Your task to perform on an android device: I want to view a brownie recipe so that I can cook it for my son Evan.
Image 0: 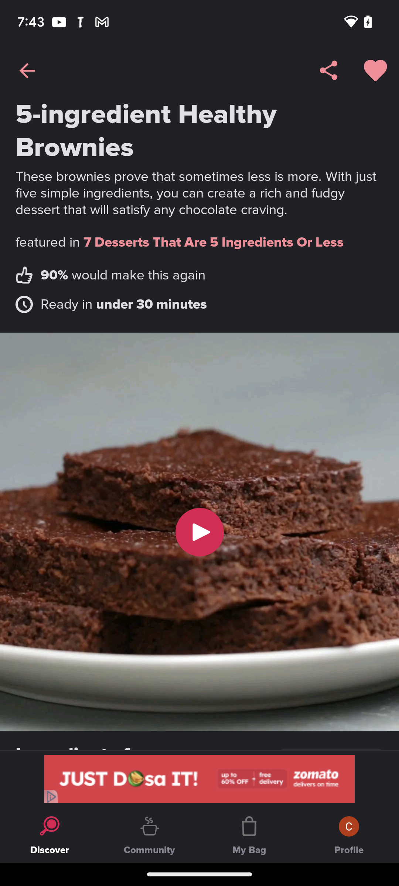
Click on the Play button to view the brownie recipe on the screen.
Step 0: click (199, 532)
Image 1: 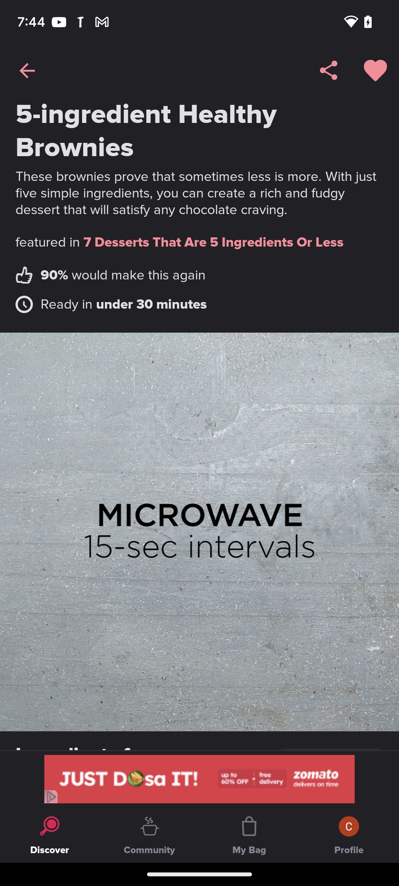
Click on the Play button to view the brownie recipe on the screen.
Step 1: wait